Your task to perform on an android device: To get the clear voice recordings Change the recording quality from Medium to High on the MyRecorder app.
Image 0: 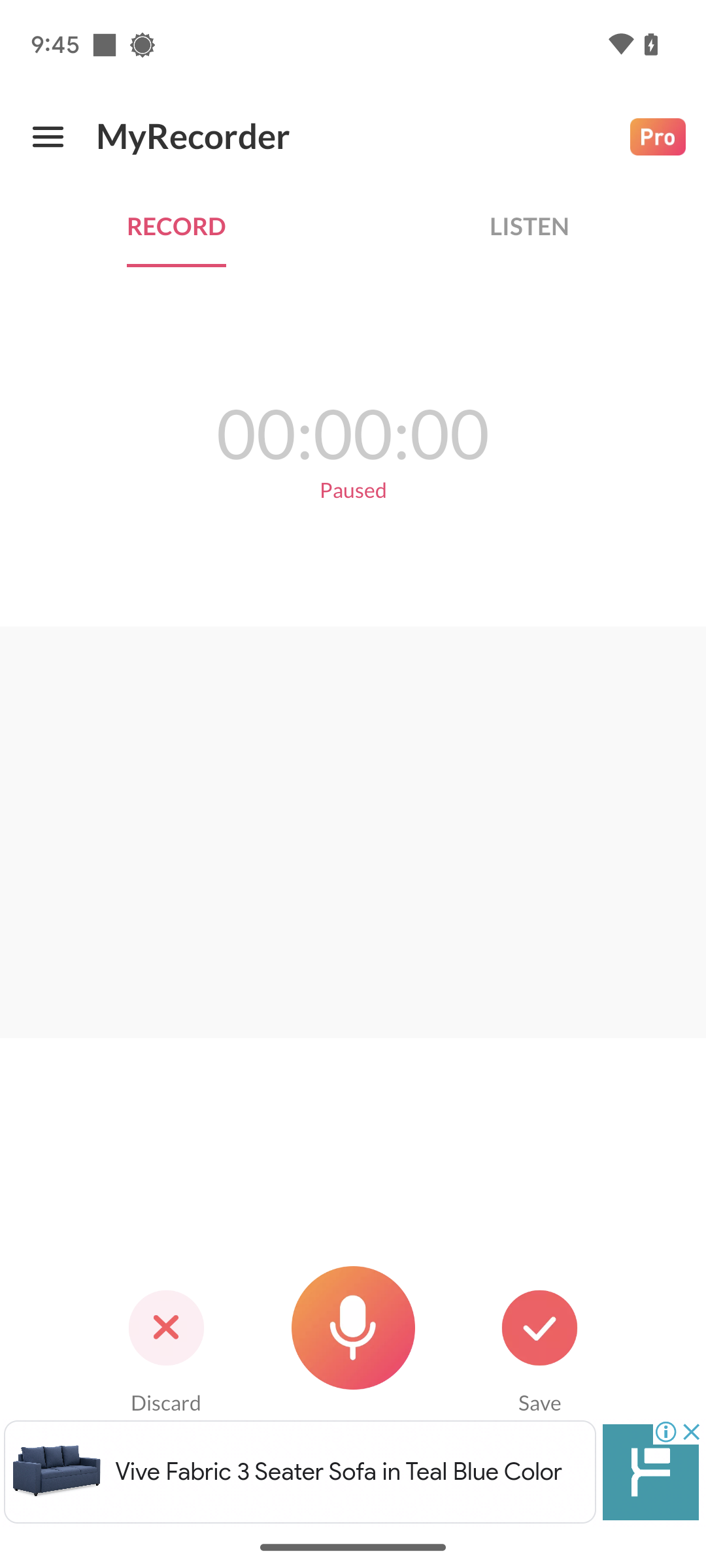
Click on the three line menu at the top-left of the screen.
Step 0: click (47, 136)
Image 1: 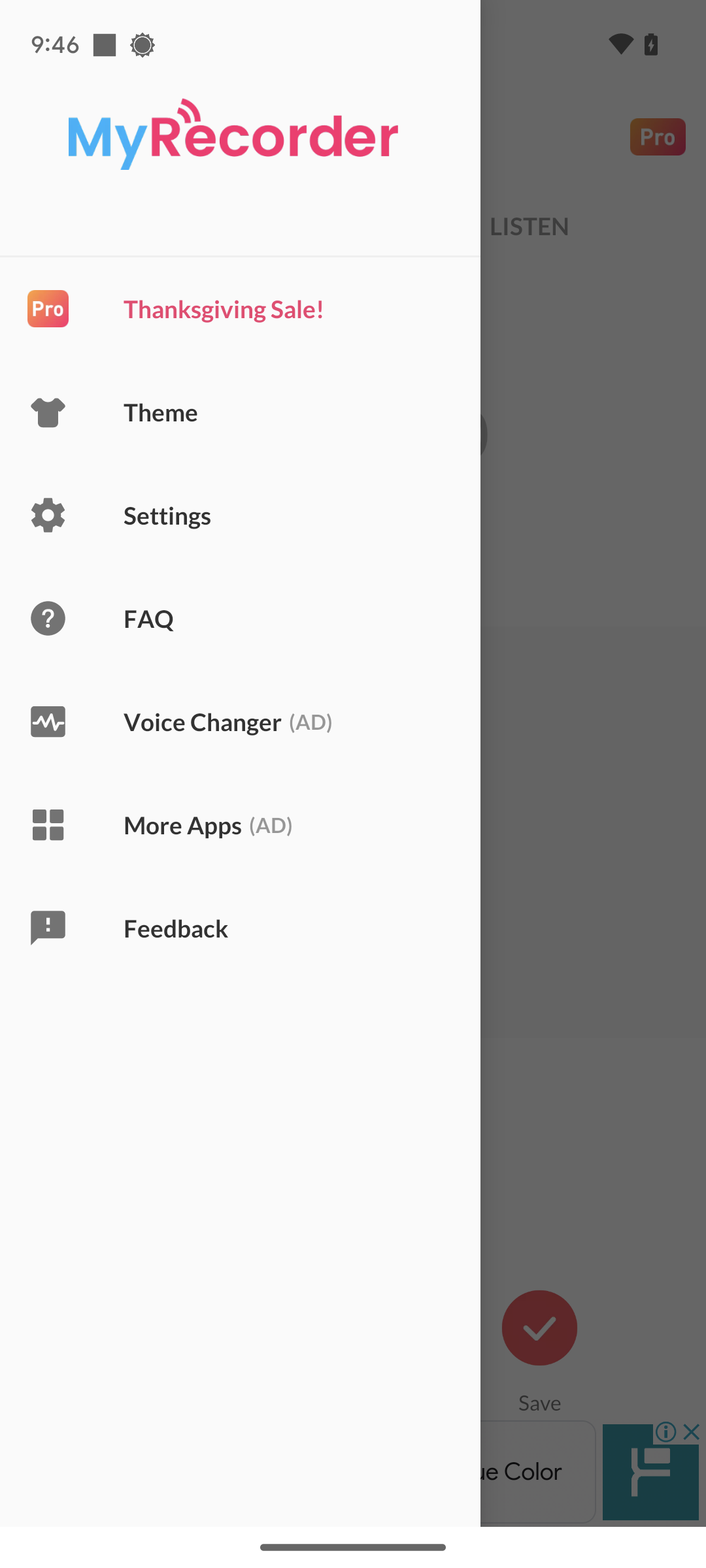
Click on Settings tab.
Step 1: click (302, 515)
Image 2: 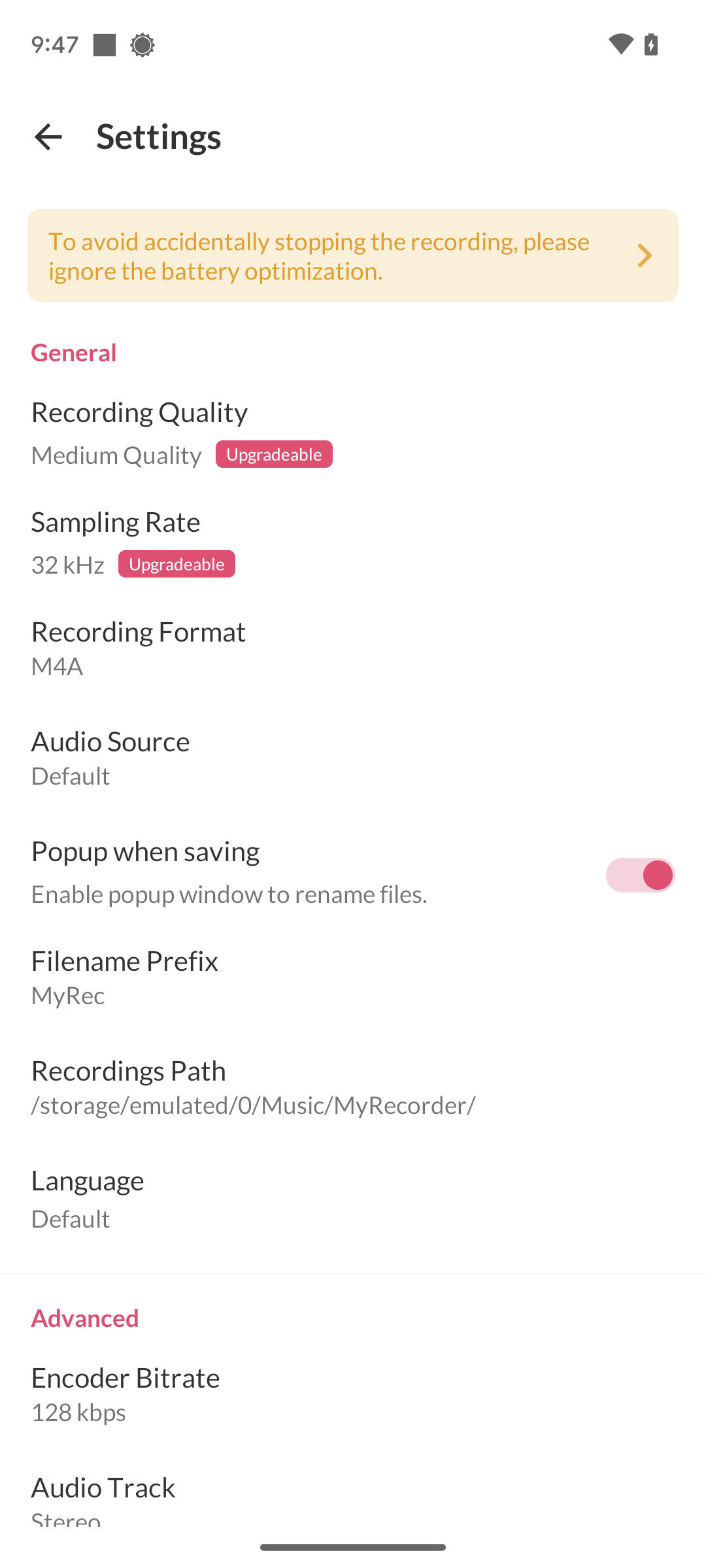
Click on Recording Quality tab.
Step 2: click (353, 436)
Image 3: 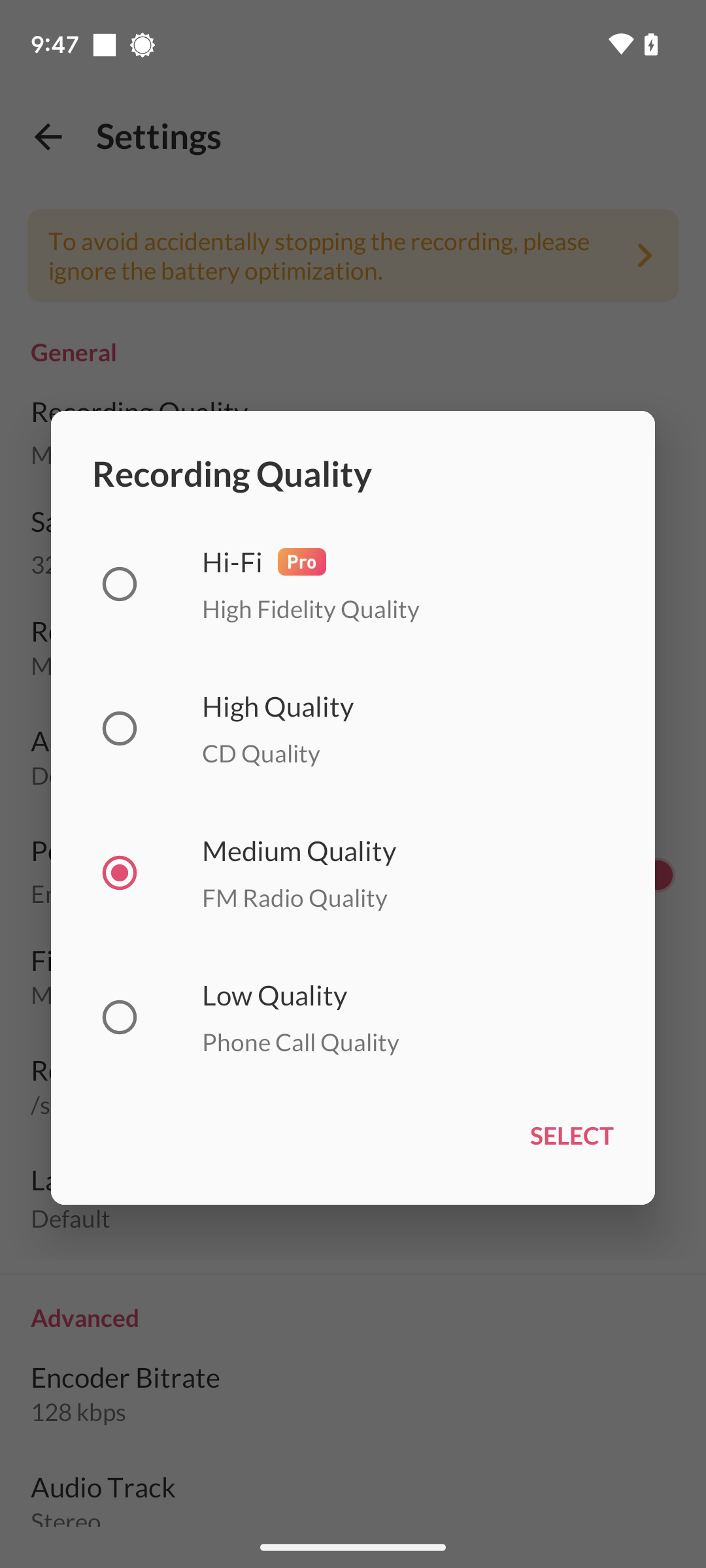
Select High Quality.
Step 3: click (353, 728)
Image 4: 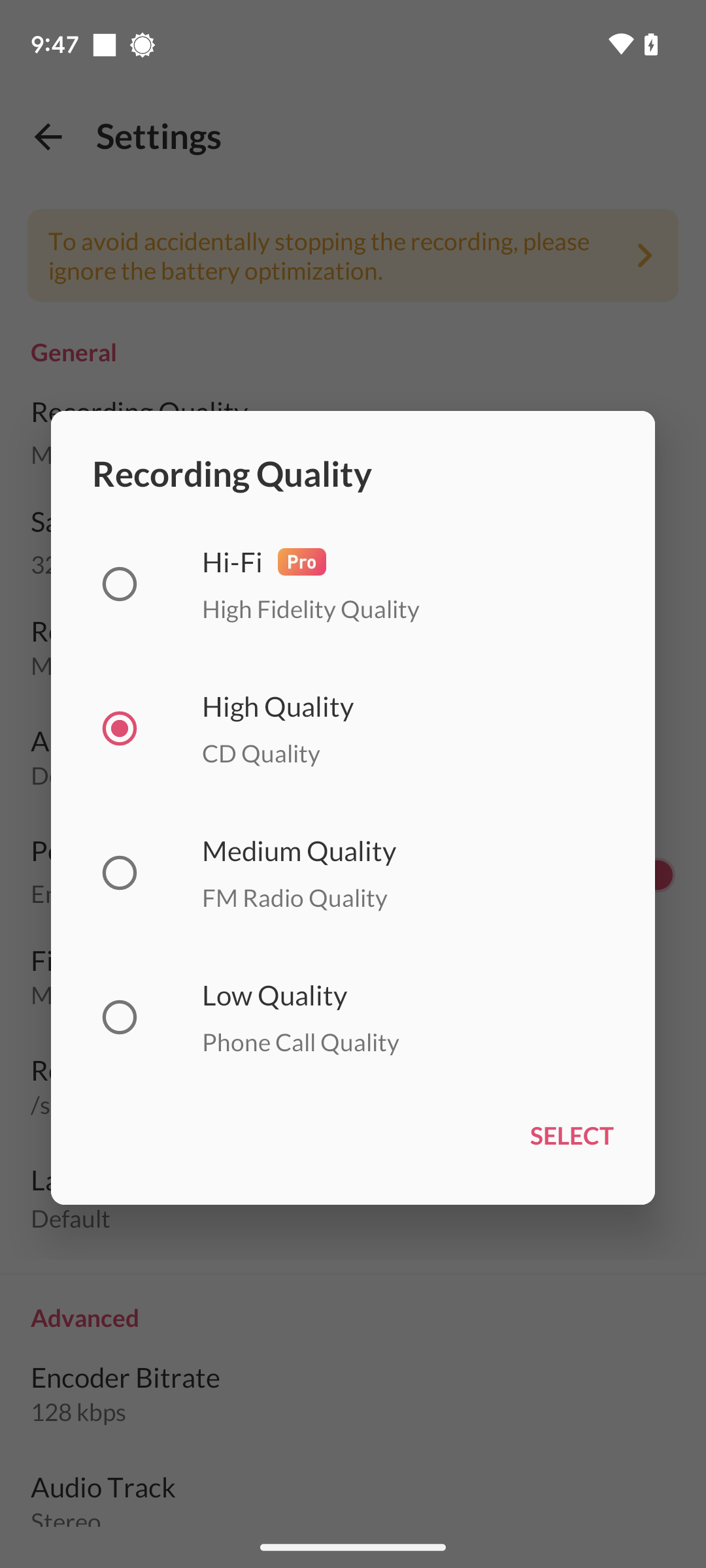
Click on SELECT tab.
Step 4: click (572, 1135)